Your task to perform on an android device: I have completed my chest-triceps routine, so I want to track my next progress exercise, which should be the back-biceps routine
Image 0: 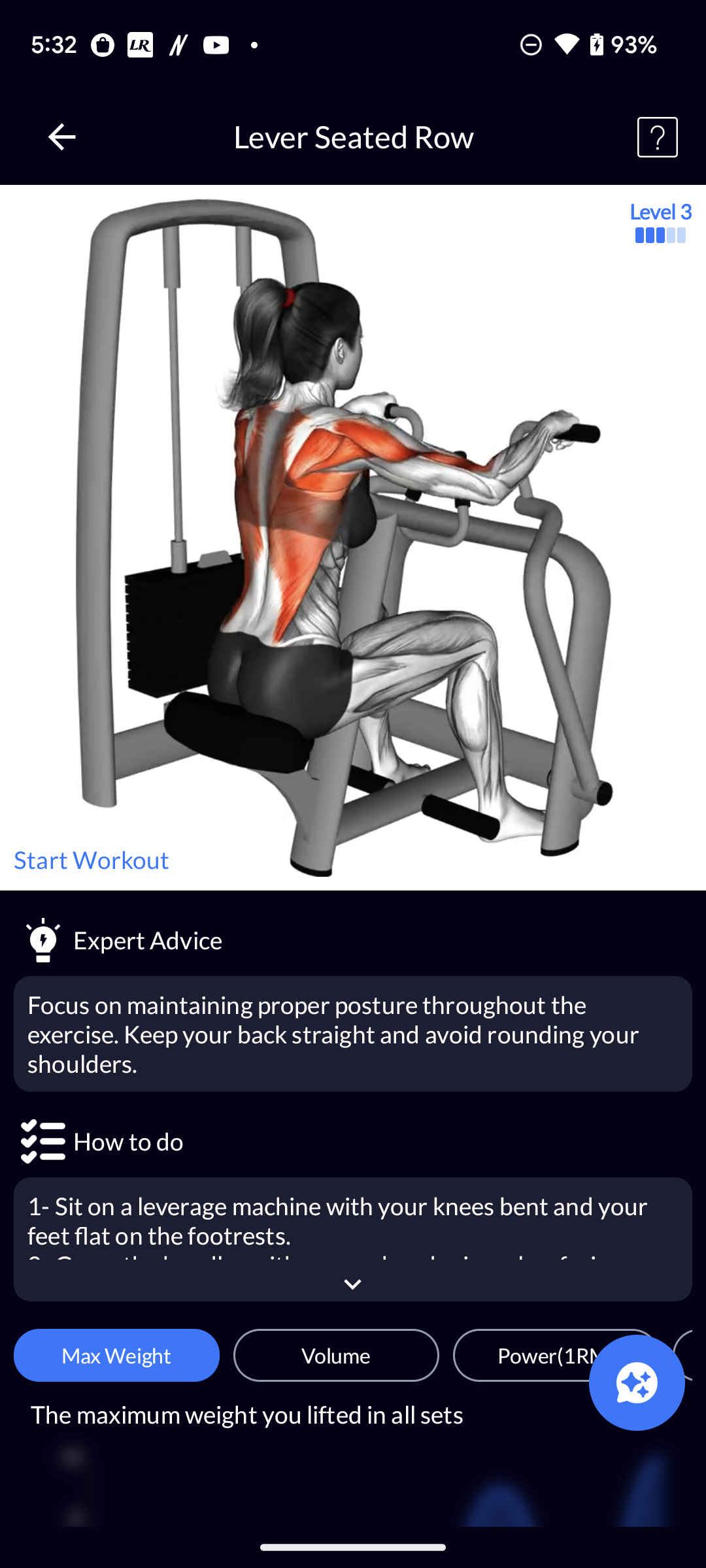
Go back to the screen
Step 0: press back button
Image 1: 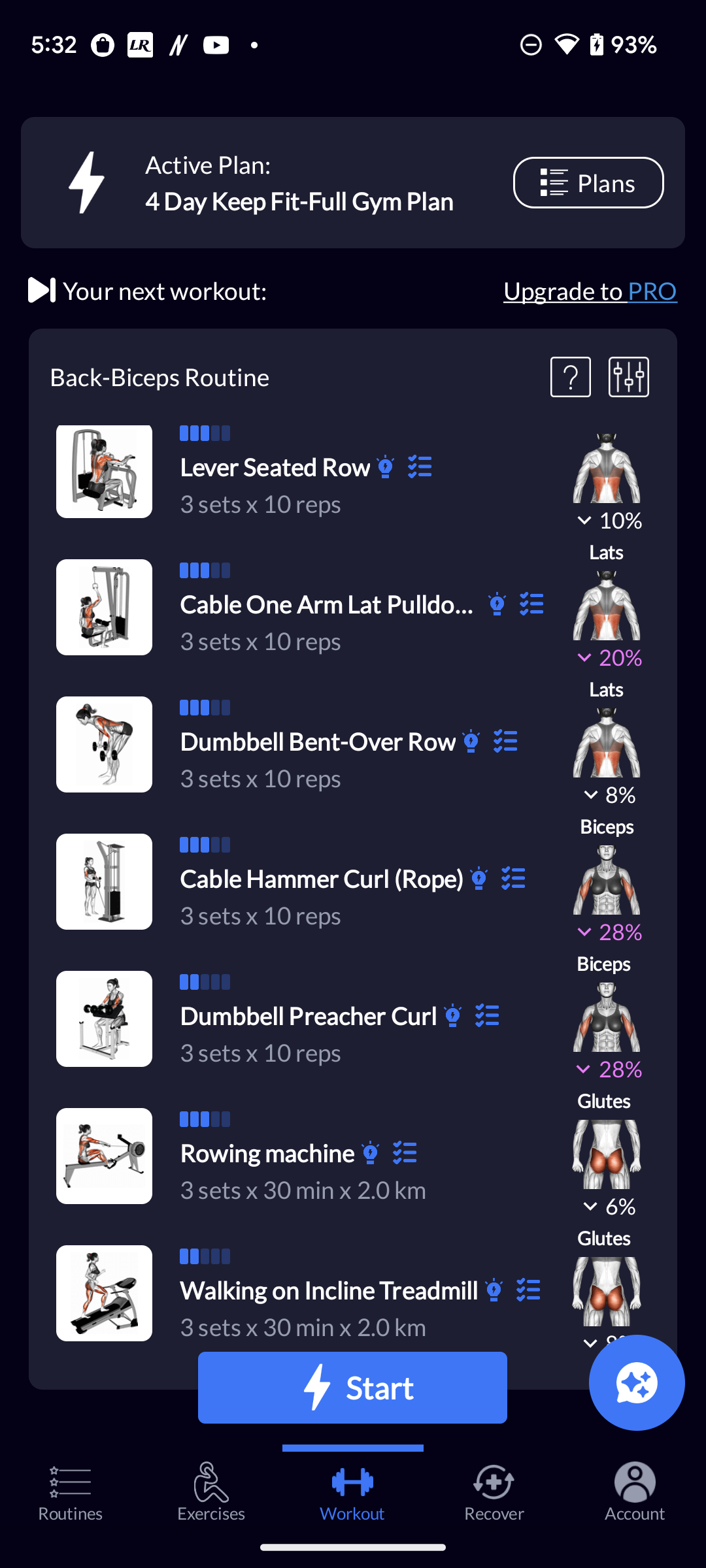
Click on the Plan icon at the top right of the screen
Step 1: click (588, 182)